Your task to perform on an android device: Select the Circle and create a circle shape and Resize the circle from large to small In the Sketchbook app .
Image 0: 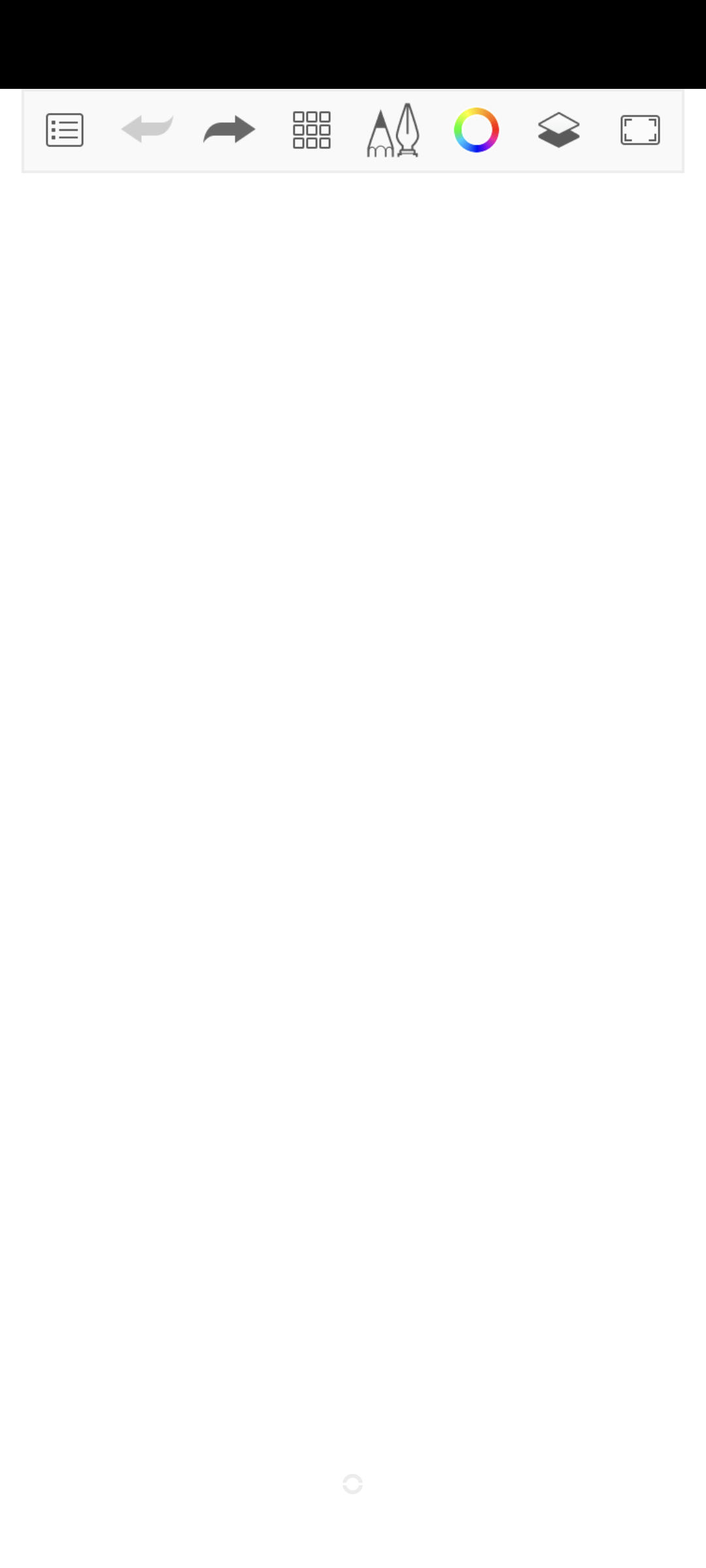
Click on the launch option button
Step 0: click (304, 131)
Image 1: 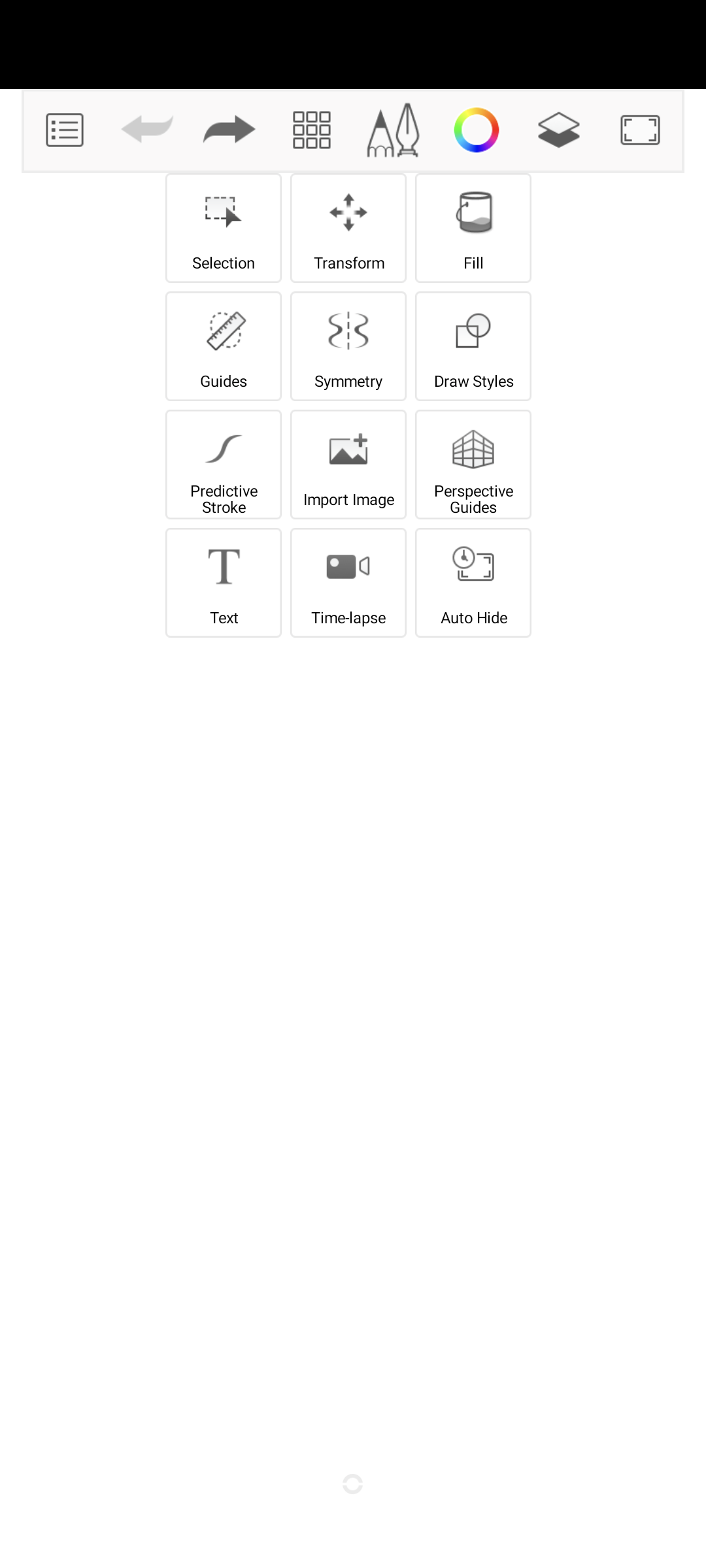
Click on the Draw styles option in the second row
Step 1: click (474, 344)
Image 2: 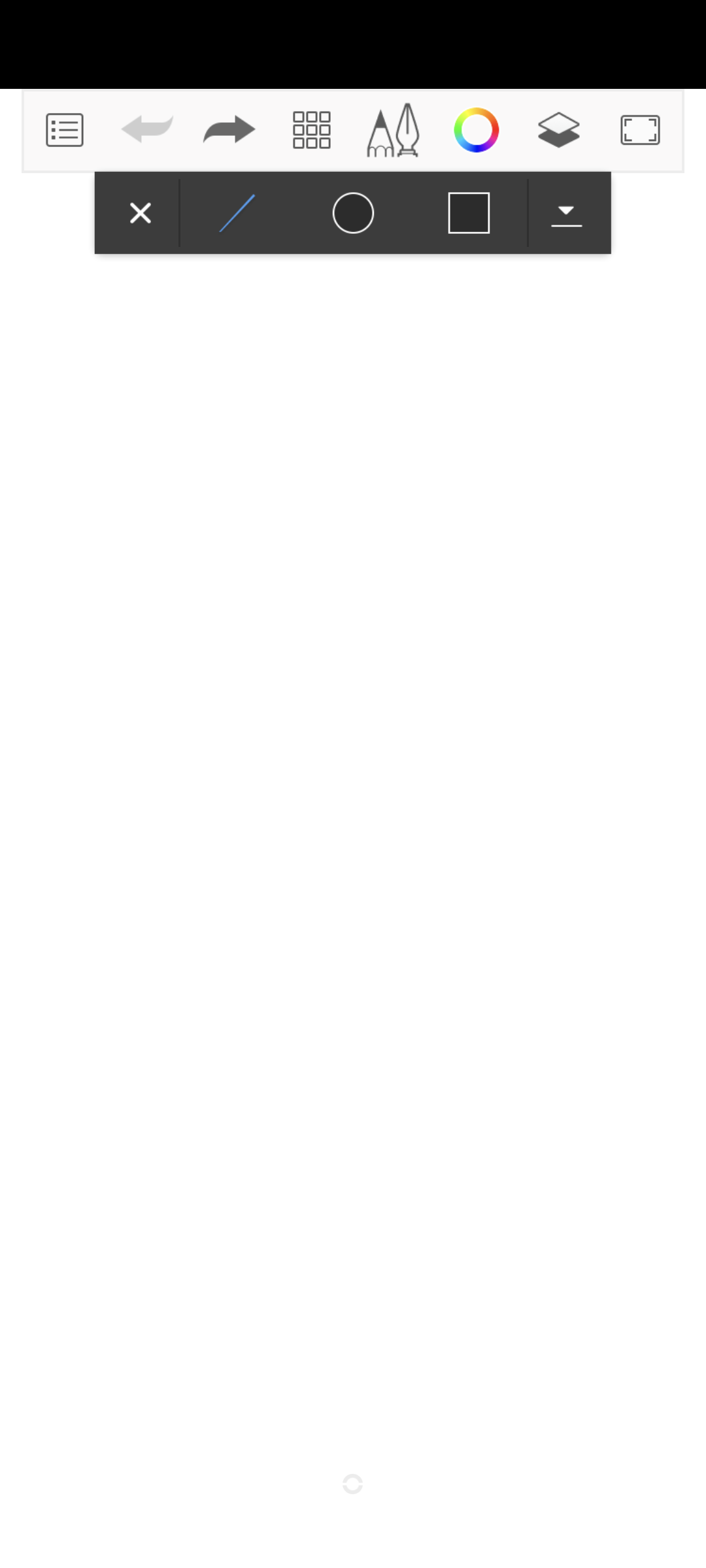
Select the Circle 
Step 2: click (343, 218)
Image 3: 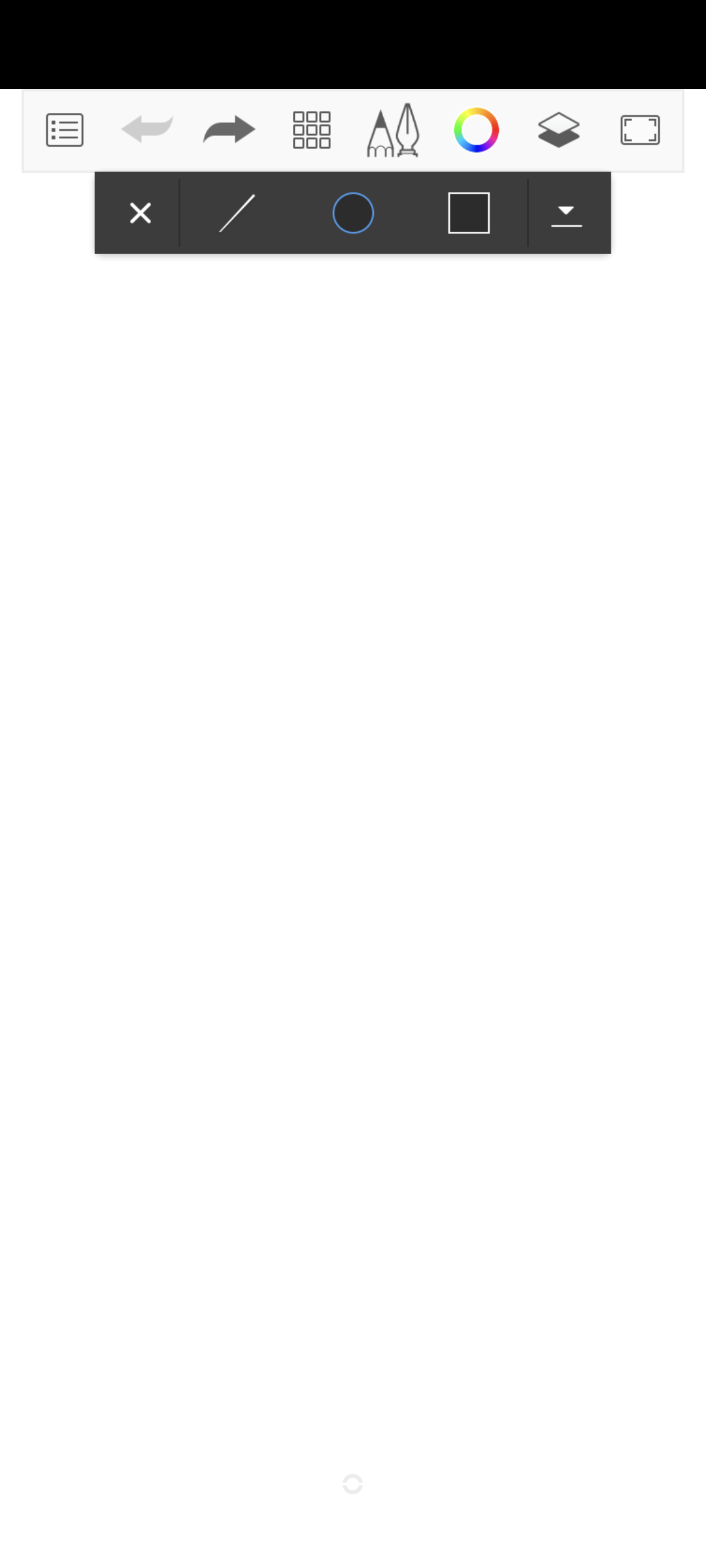
Swipe down from a upper left point to lower right side
Step 3: scroll left